Your task to perform on an android device: I want to access the pdf of the A_short_history_of_Germany file offline on the Drive app when I don't have internet access, so make an offline copy of this file in the Drive app.
Image 0: 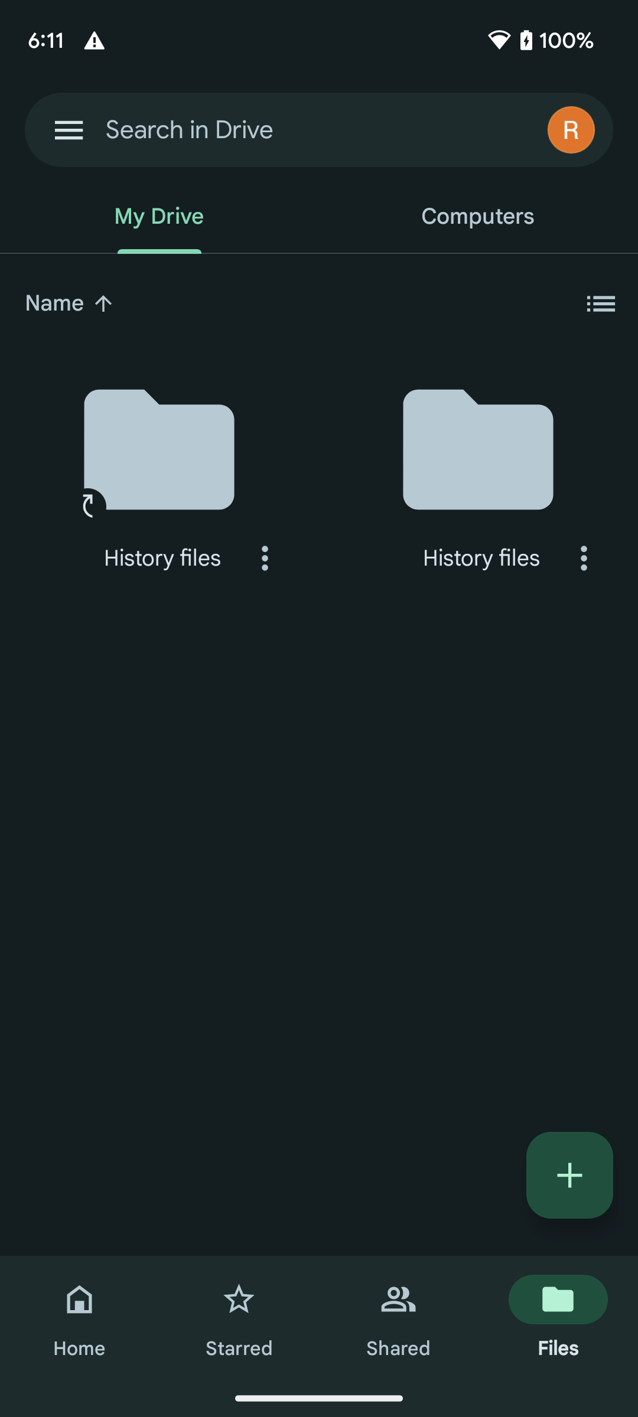
Click on the History files folder to view the A_short_history_of_Germany file.
Step 0: click (478, 449)
Image 1: 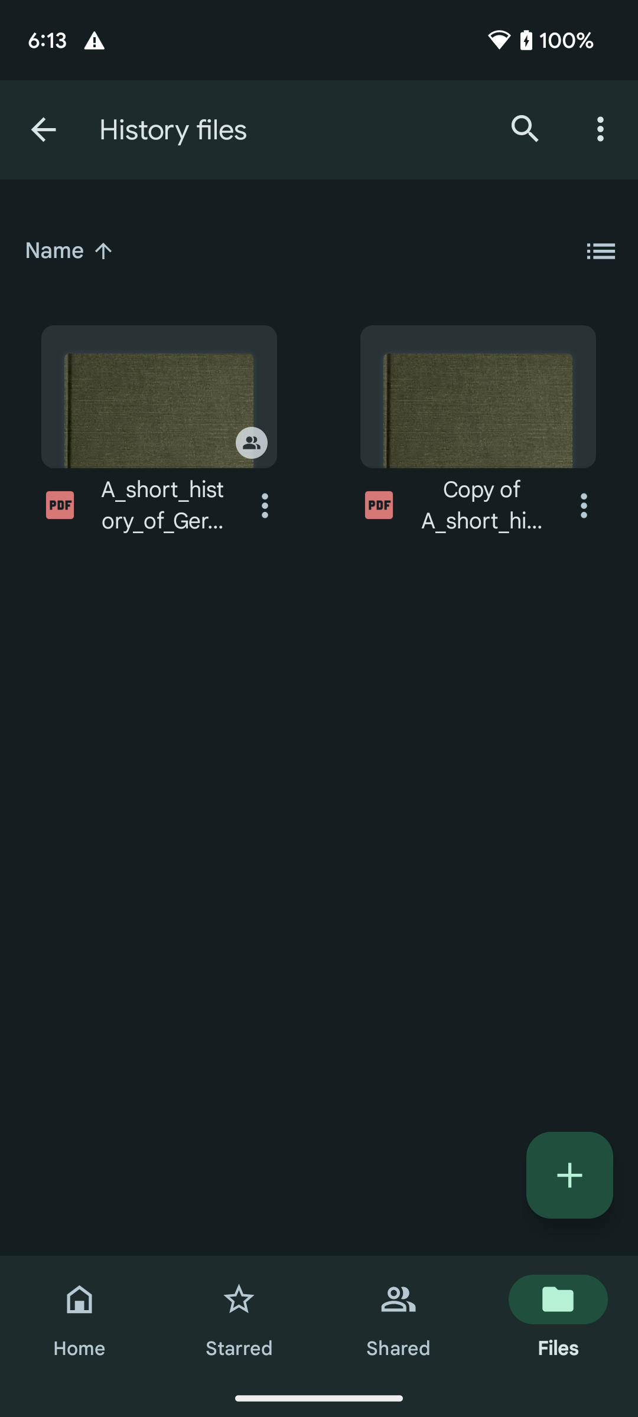
Click on the three dots icon of the A_short_history_of_Germany file to view the make available offline option.
Step 1: click (265, 505)